Your task to perform on an android device: The first product on the list looks interesting, therefore I'd like to  read the specification.
Image 0: 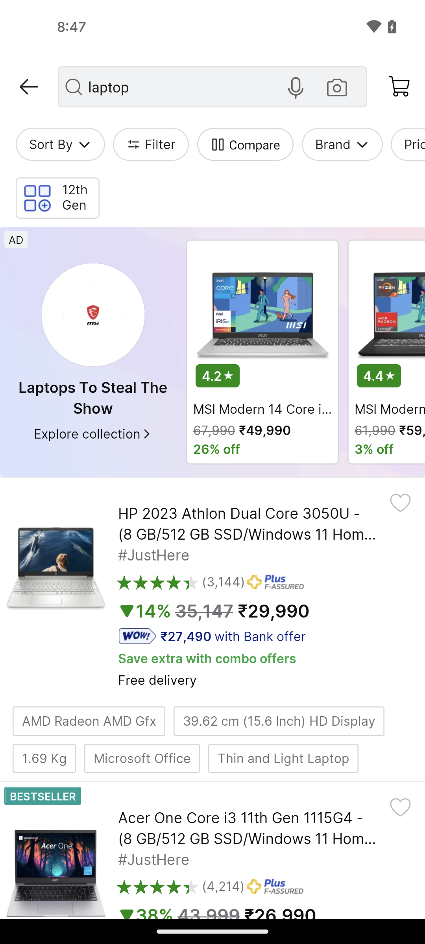
click on the first product
Step 0: click (249, 524)
Image 1: 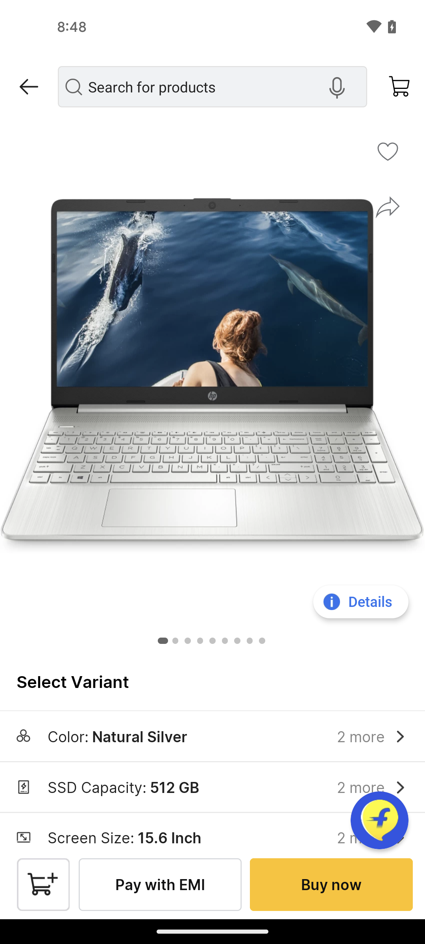
scroll down to see details
Step 1: scroll down
Image 2: 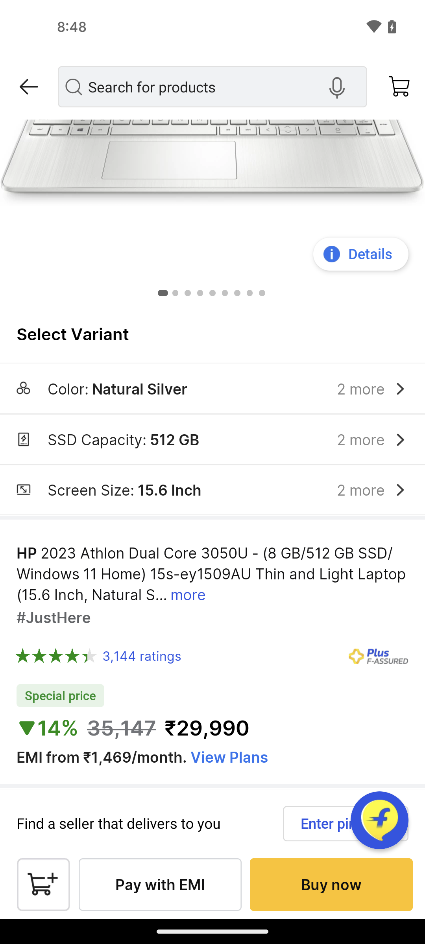
click on Details option
Step 2: click (372, 254)